Your task to perform on an android device: I would like to view the ratings and reviews of Samsung refrigerators  and what was said about them.
Image 0: 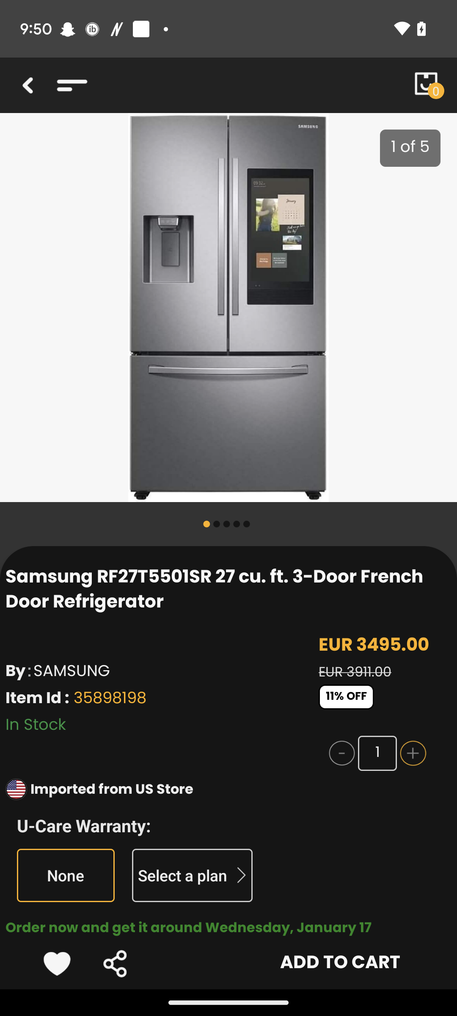
Scroll up to view the reviews 
Step 0: scroll down
Image 1: 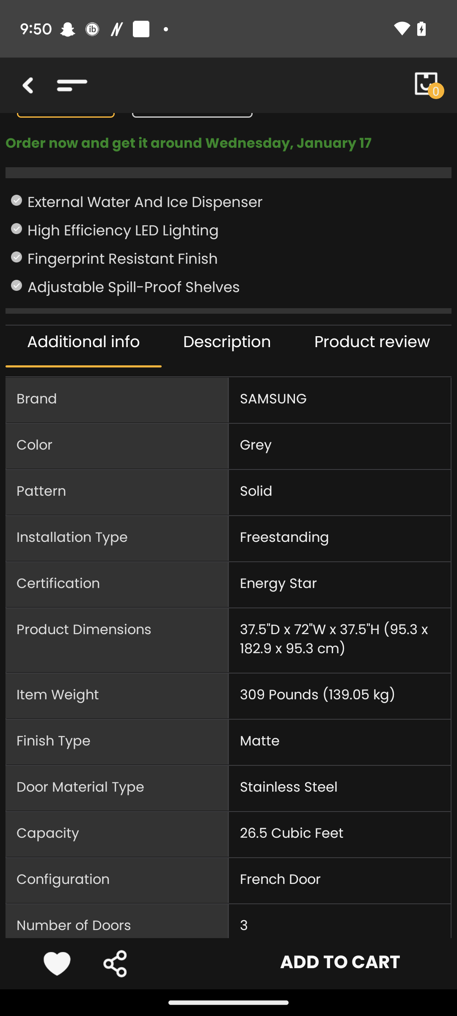
Scroll up to view the reviews 
Step 1: scroll down
Image 2: 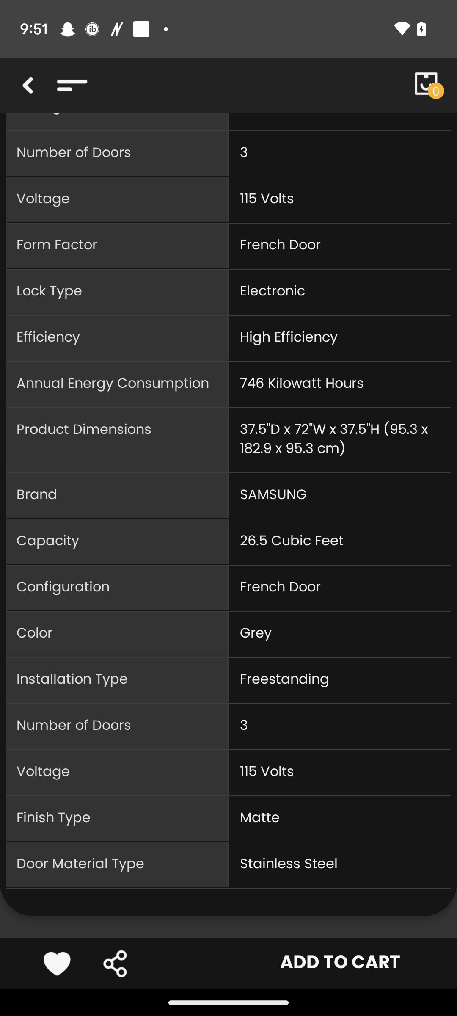
Scroll up to view the reviews 
Step 2: scroll down
Image 3: 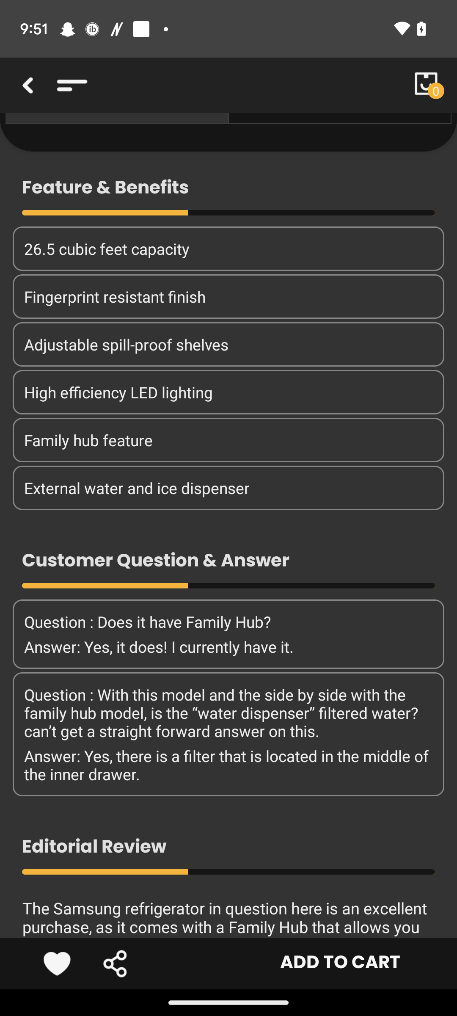
Scroll up to view the reviews 
Step 3: scroll down